Your task to perform on an android device: Go to the Presentations app & share the slide to akashgahlot@google.com through gmail app
Image 0: 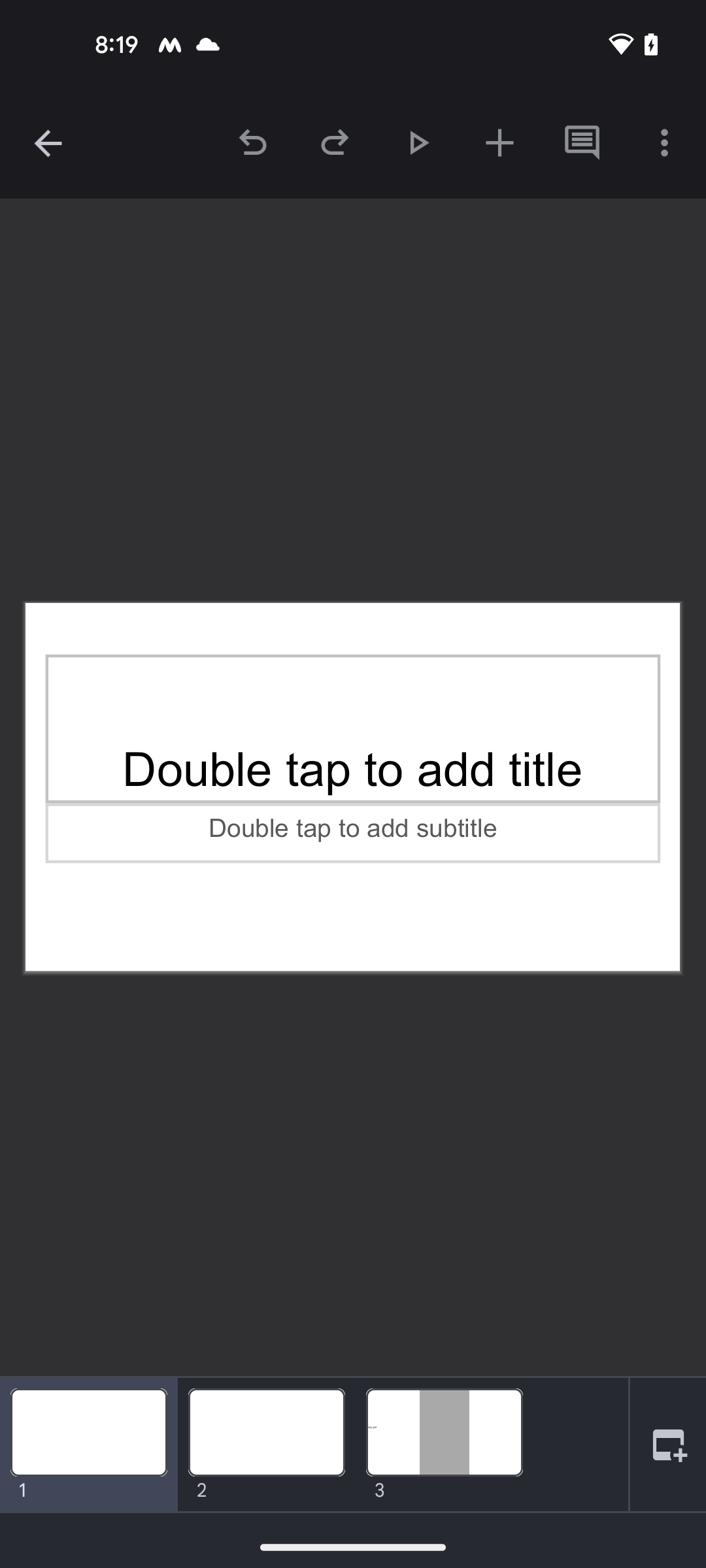
open the Presentations app
Step 0: open app "Presentations"
Image 1: 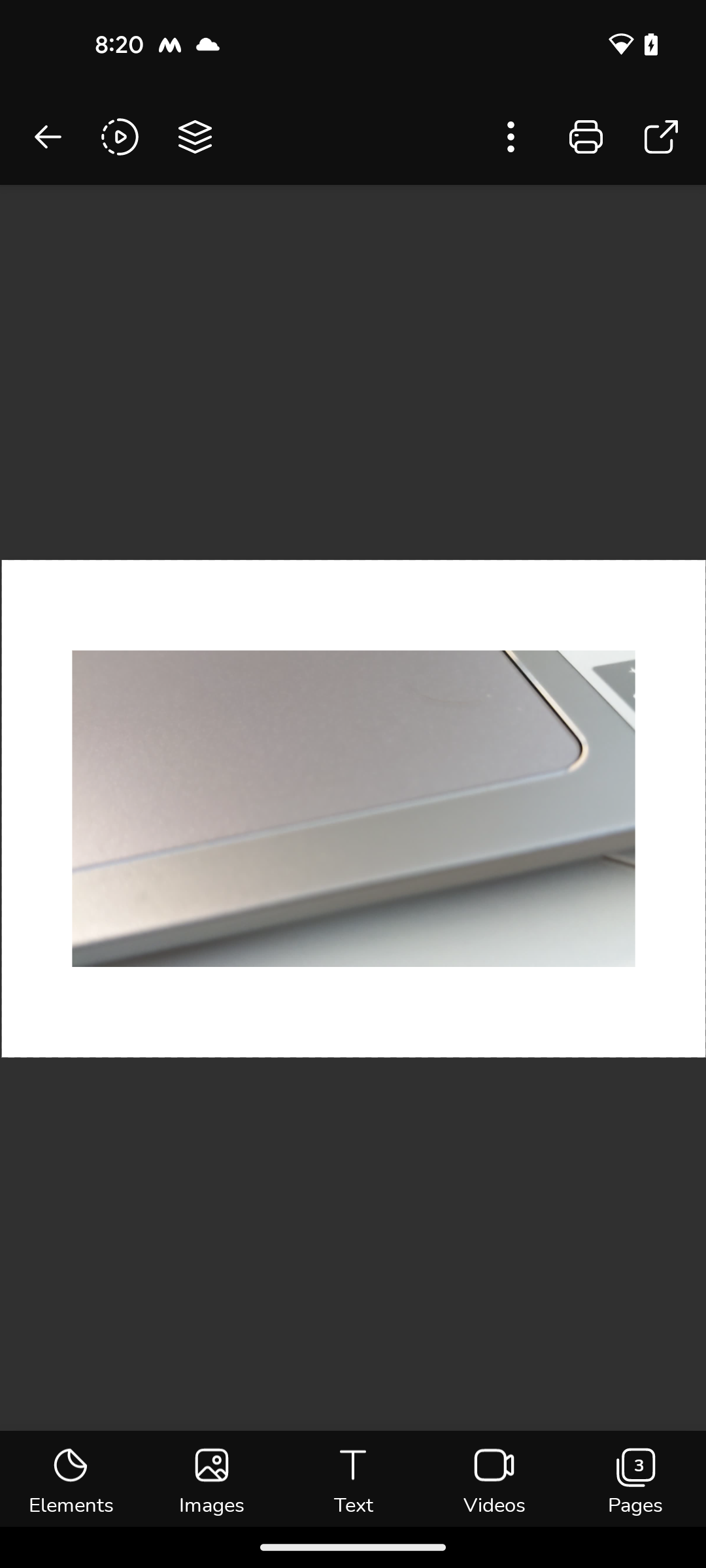
click on the share icon at the top right corner of the screen
Step 1: click (661, 137)
Image 2: 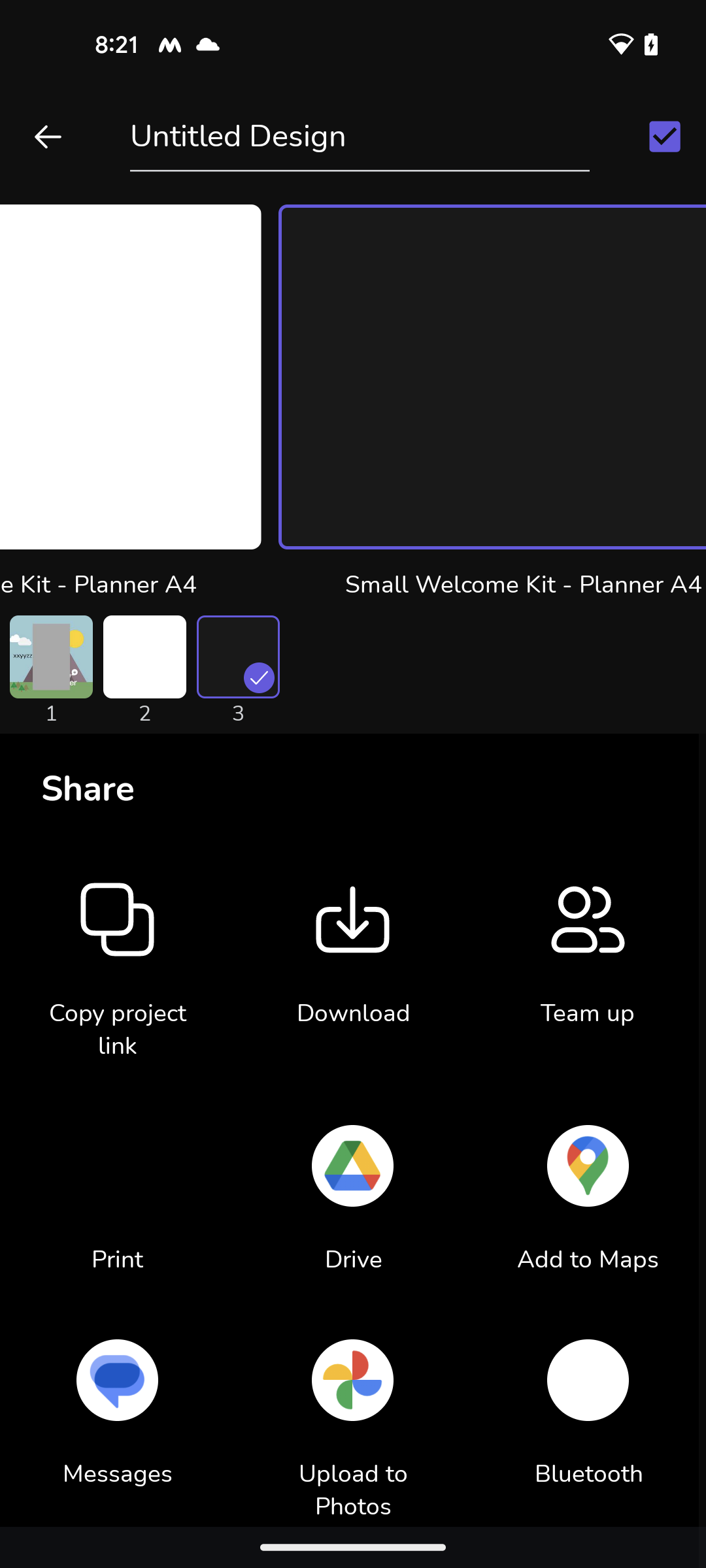
scroll down to view options
Step 2: scroll down
Image 4: 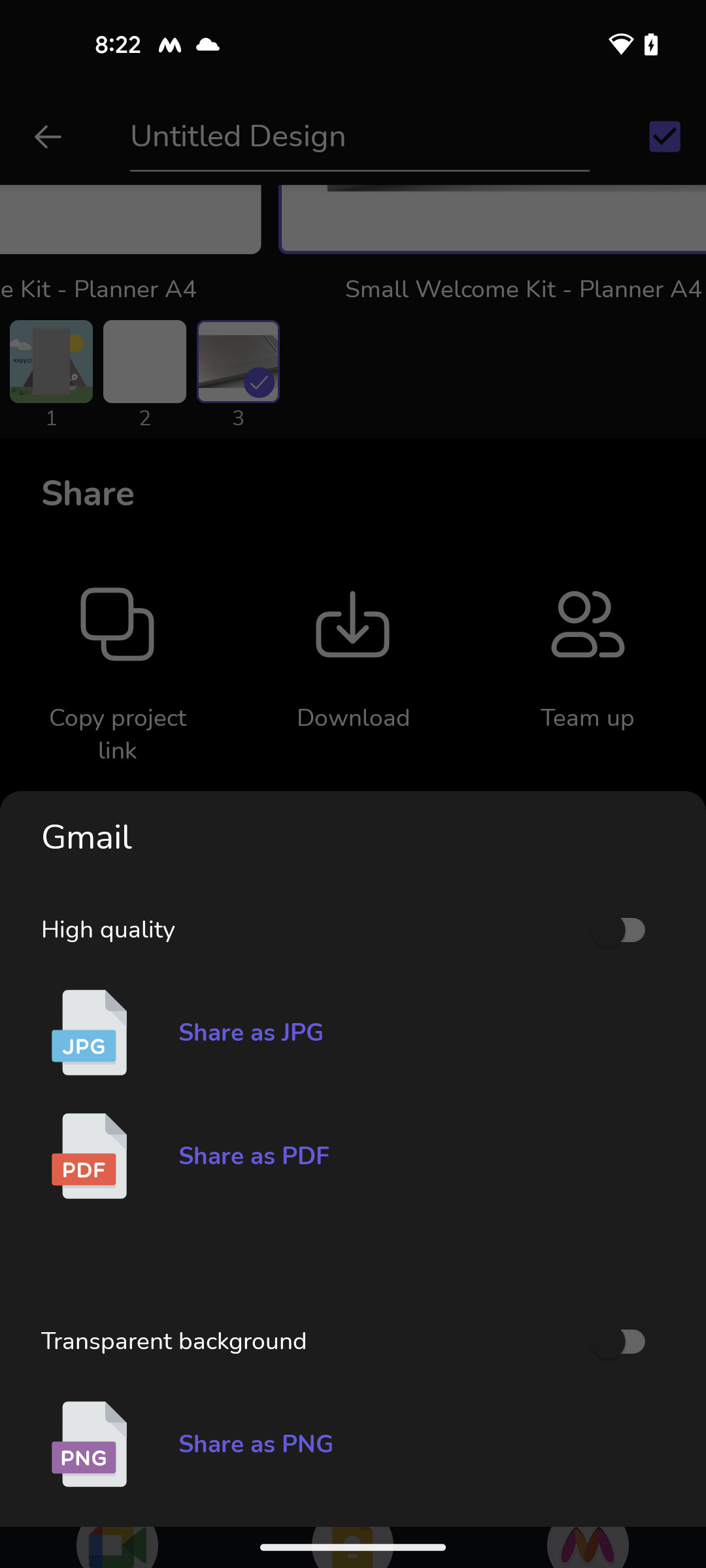
click on share as PDF option
Step 4: click (352, 1156)
Image 5: 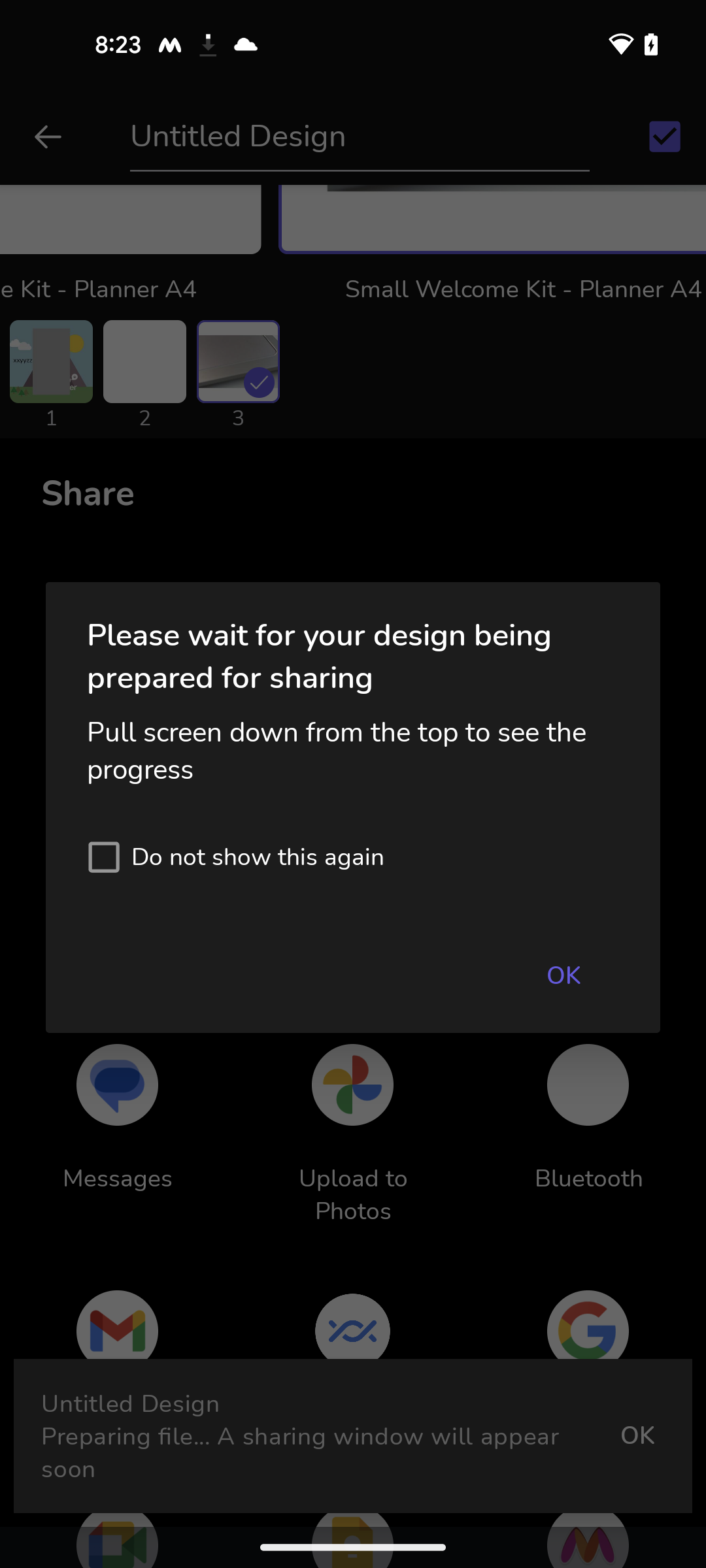
click on share as PDF option
Step 5: wait
Image 6: 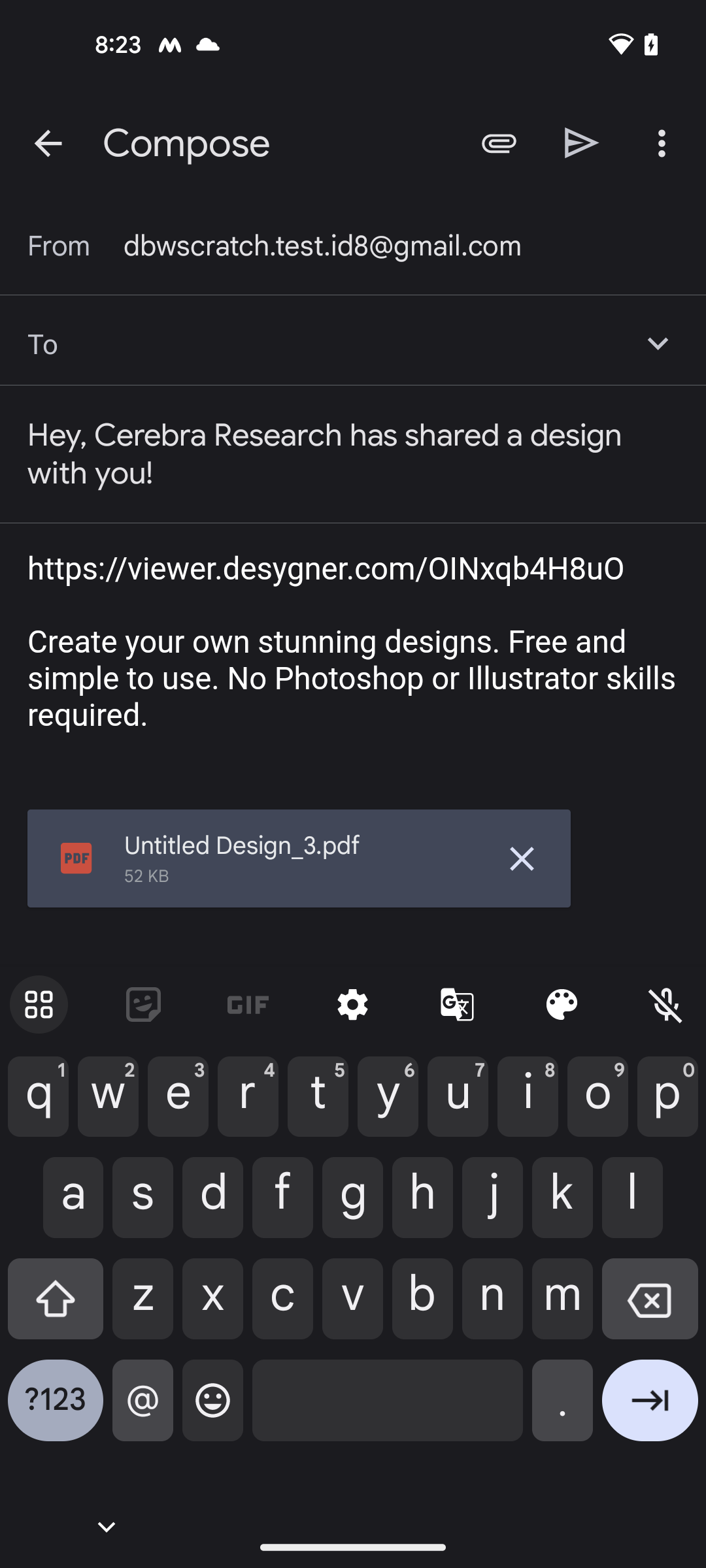
enter the email ID of receiver akashgahlot@google.com
Step 6: type "akashgahlot@google.com"
Image 7: 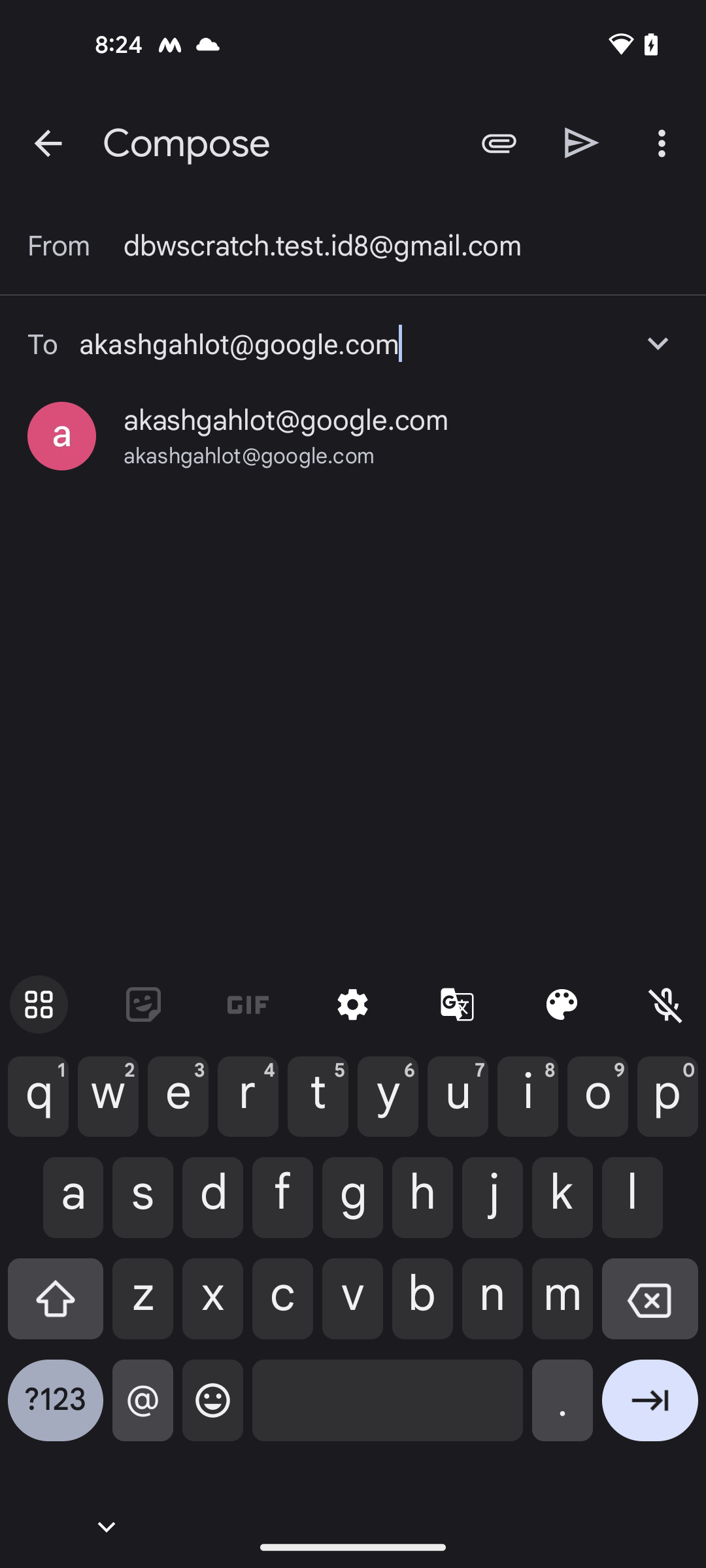
select the email ID
Step 7: click (286, 420)
Image 9: 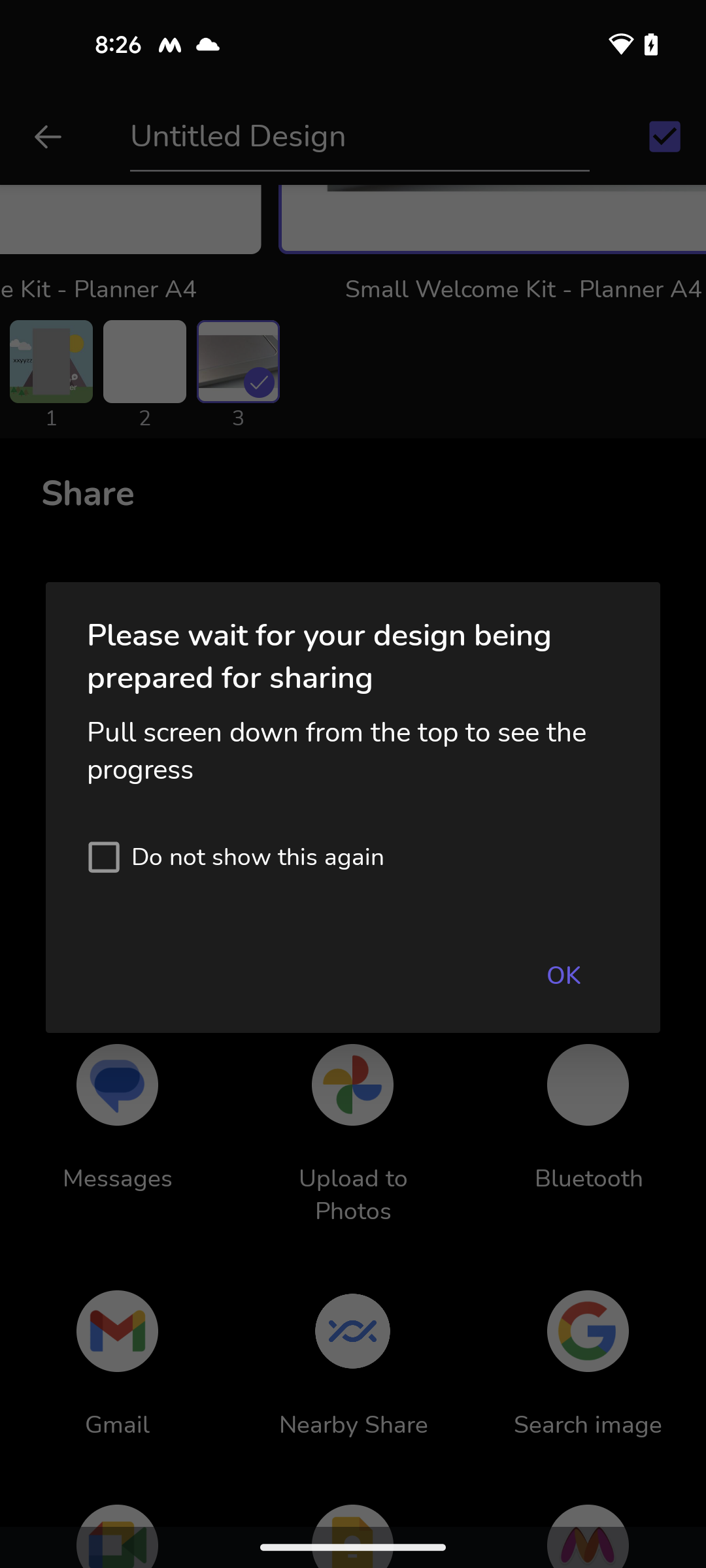
click on OK
Step 9: click (563, 975)